Your task to perform on an android device: In the Calm app, I should track my progress if I want to keep myself motivated to meditate.
Image 0: 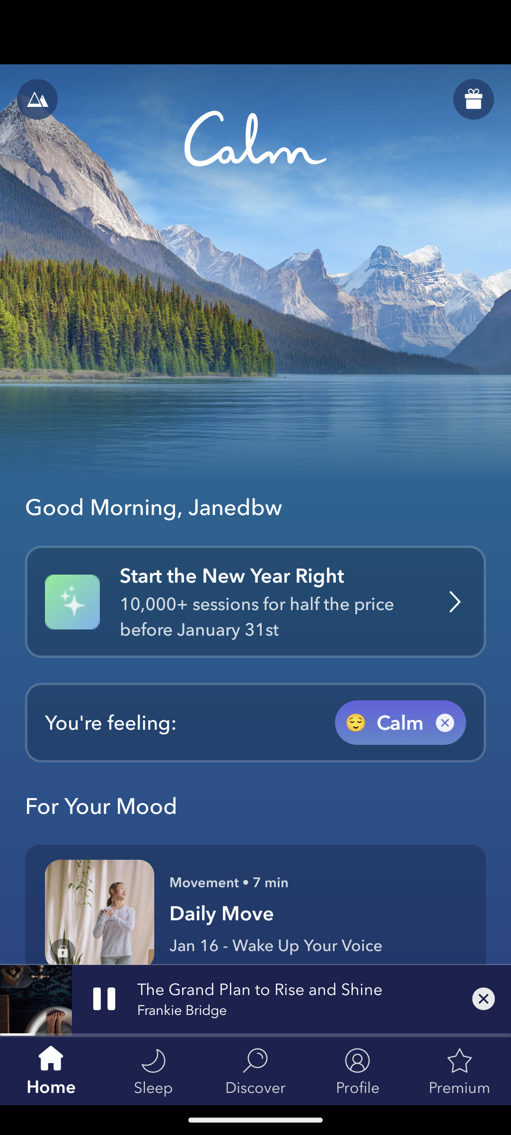
Click on the Profile icon tab
Step 0: click (317, 1065)